Your task to perform on an android device: UnStar the latest email from Victor Jones, as it is an important mail for me.
Image 0: 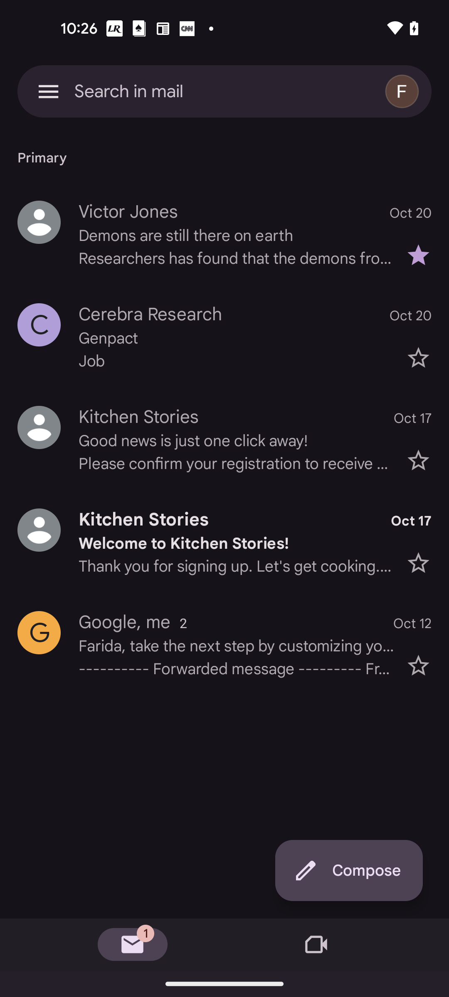
Click on Star icon of the Victor Jones mail
Step 0: click (224, 234)